Your task to perform on an android device: Add the Logitech G PRO X SUPERLIGHT wireless mouse to the wishlist in the eBay app.
Image 0: 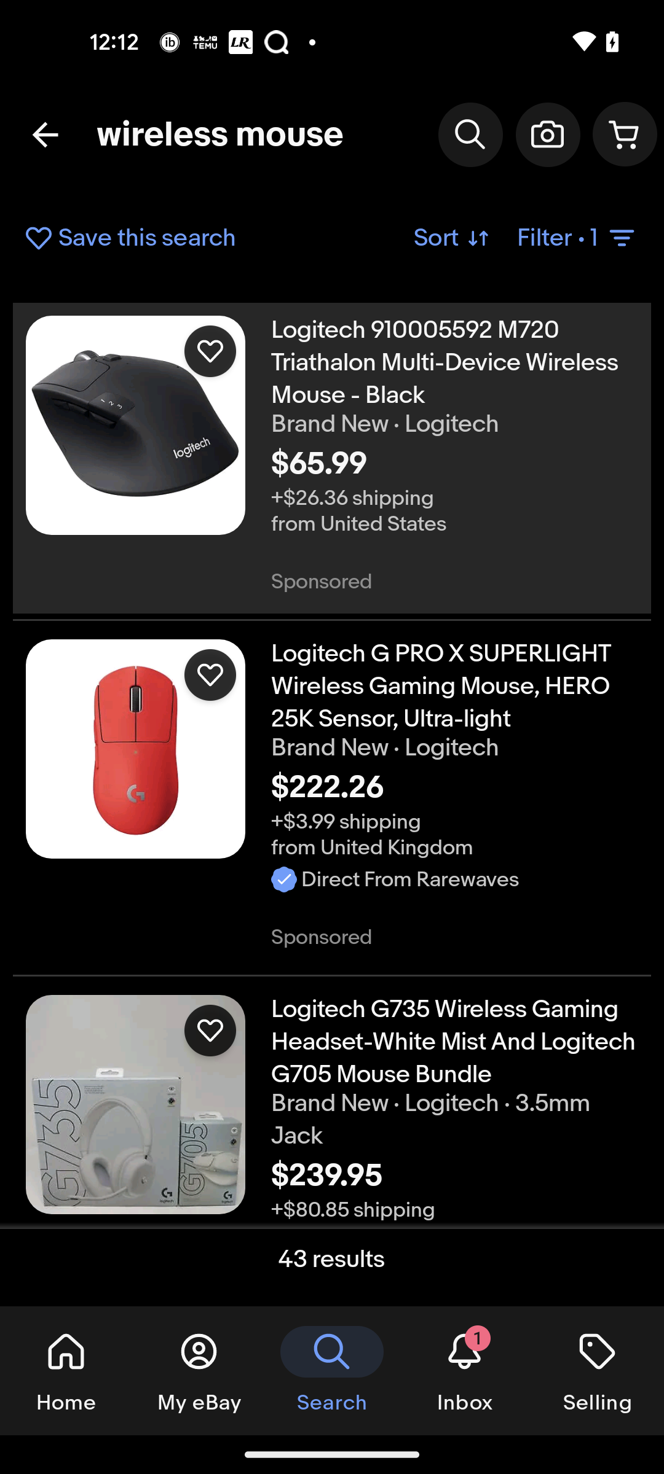
Open the Logitech G PRO X SUPERLIGHT wireless 
Step 0: click (454, 686)
Image 1: 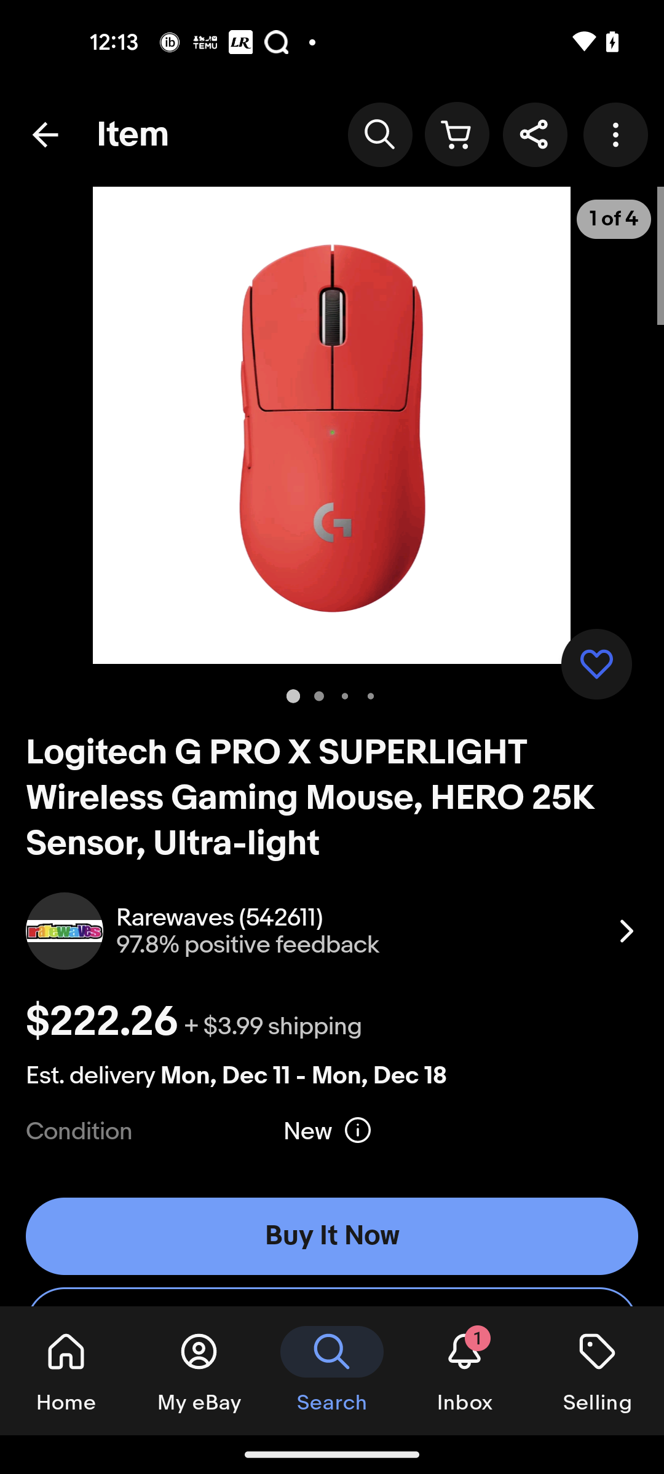
Click on the heart icon to wishlist the item
Step 1: click (596, 664)